Your task to perform on an android device: I would like to add the Rocksy brand's smart casual and formal blazer for women in medium size to my Amazon shopping app . 
Image 0: 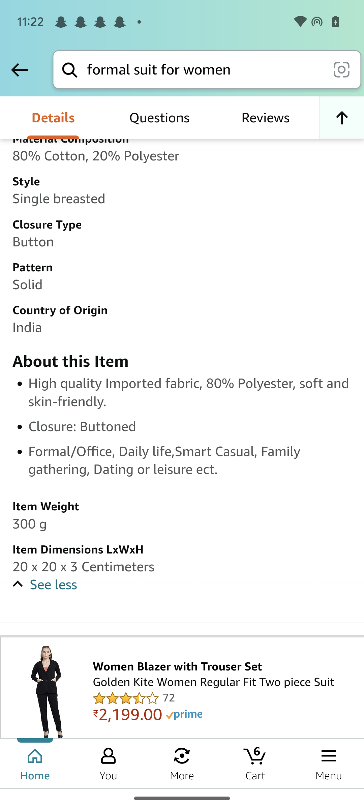
Swipe down the screen to view the size
Step 0: scroll up
Image 1: 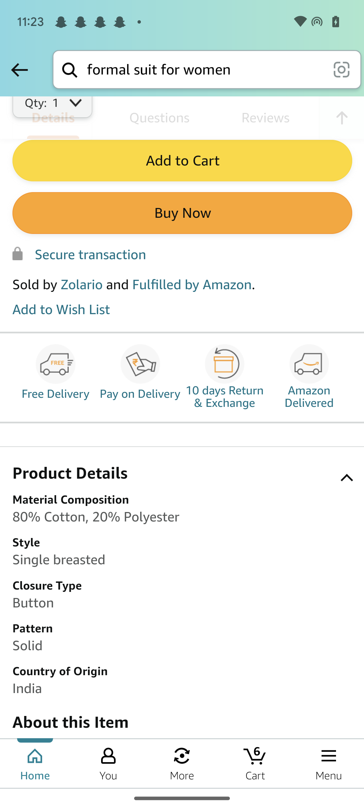
Swipe down the screen to view the size
Step 1: scroll up
Image 2: 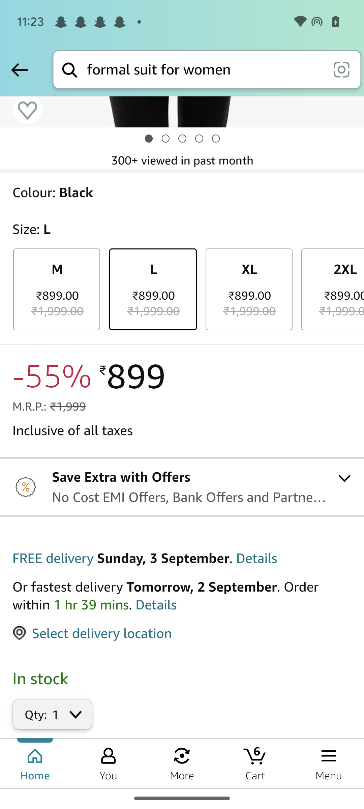
Click on the size M
Step 2: click (56, 290)
Image 3: 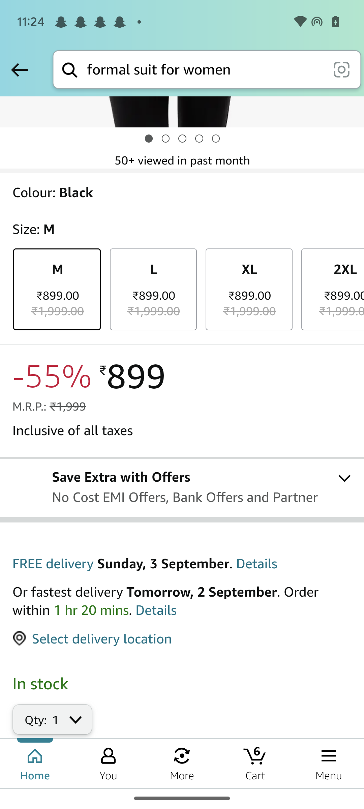
Swipe up to view add to cart button
Step 3: scroll down
Image 4: 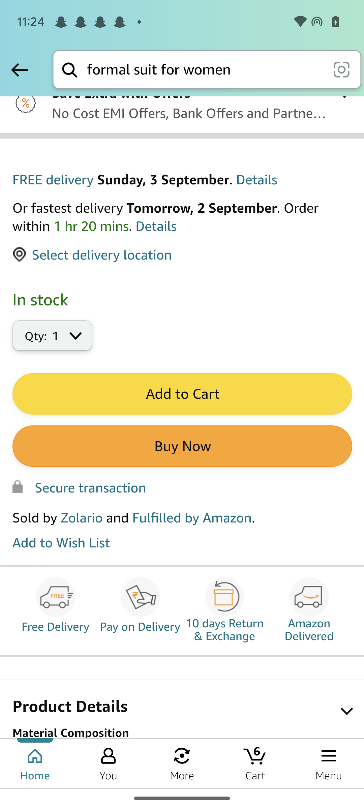
Click on the add to cart button
Step 4: click (182, 394)